Your task to perform on an android device: Open the ticktick app and delete the client meeting reminder.
Image 0: 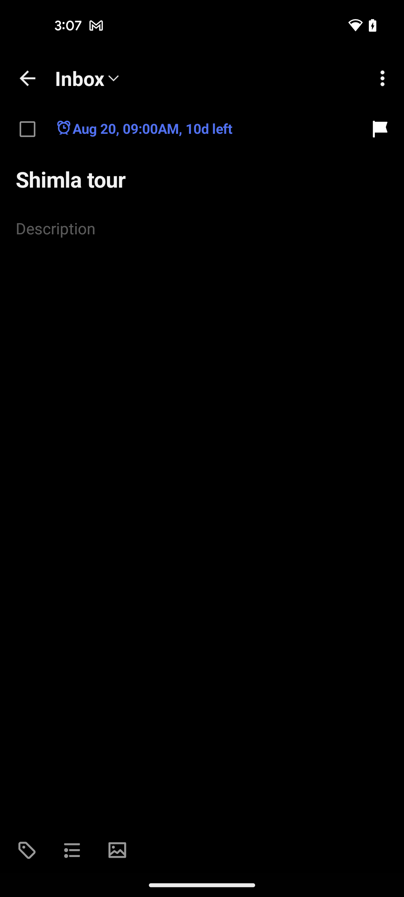
Go back to the previous page
Step 0: press back button
Image 1: 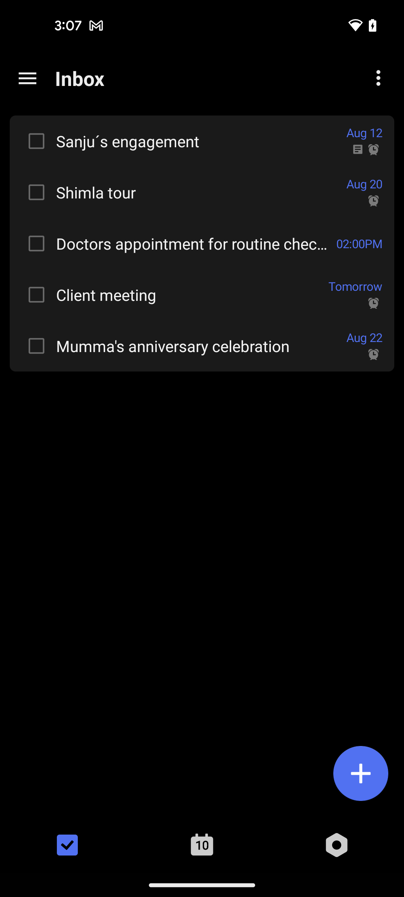
Tap on the client meeting reminder
Step 1: click (192, 295)
Image 2: 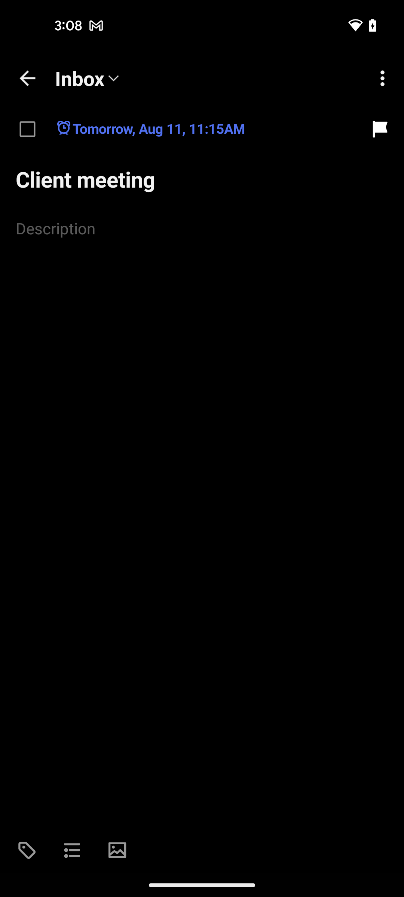
Click on the three dots icon at the top right corner of the screen
Step 2: click (382, 78)
Image 3: 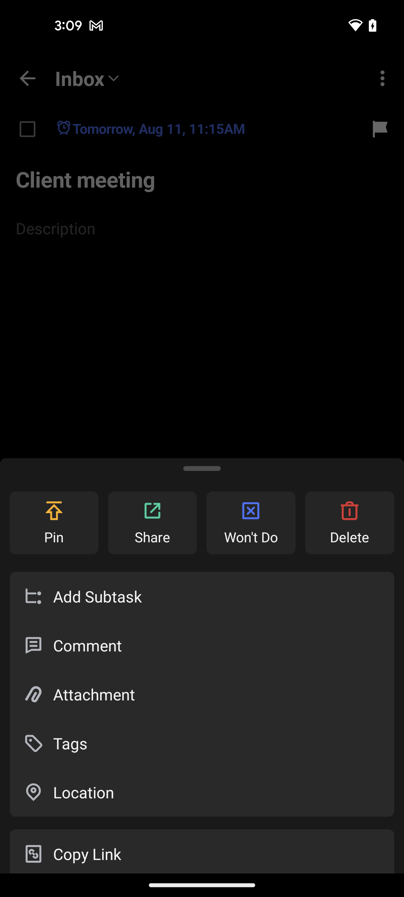
Tap on the delete option
Step 3: click (349, 537)